Your task to perform on an android device: Often I missed the scheduled event. Enable Notification in the Calendar to remind me upcoming events
Image 1: 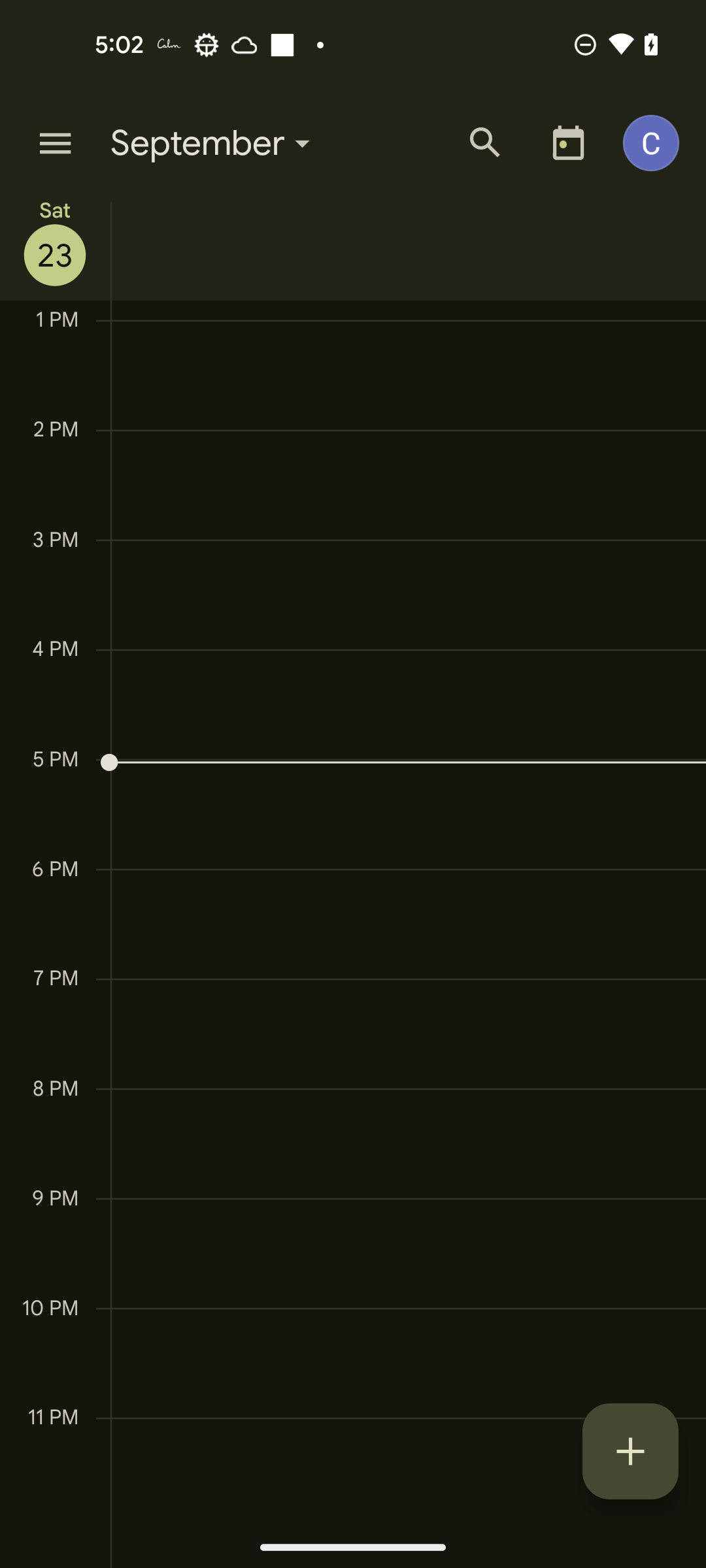
Click on the menu bar icon at the top left of the screen
Step 1: click (55, 143)
Image 2: 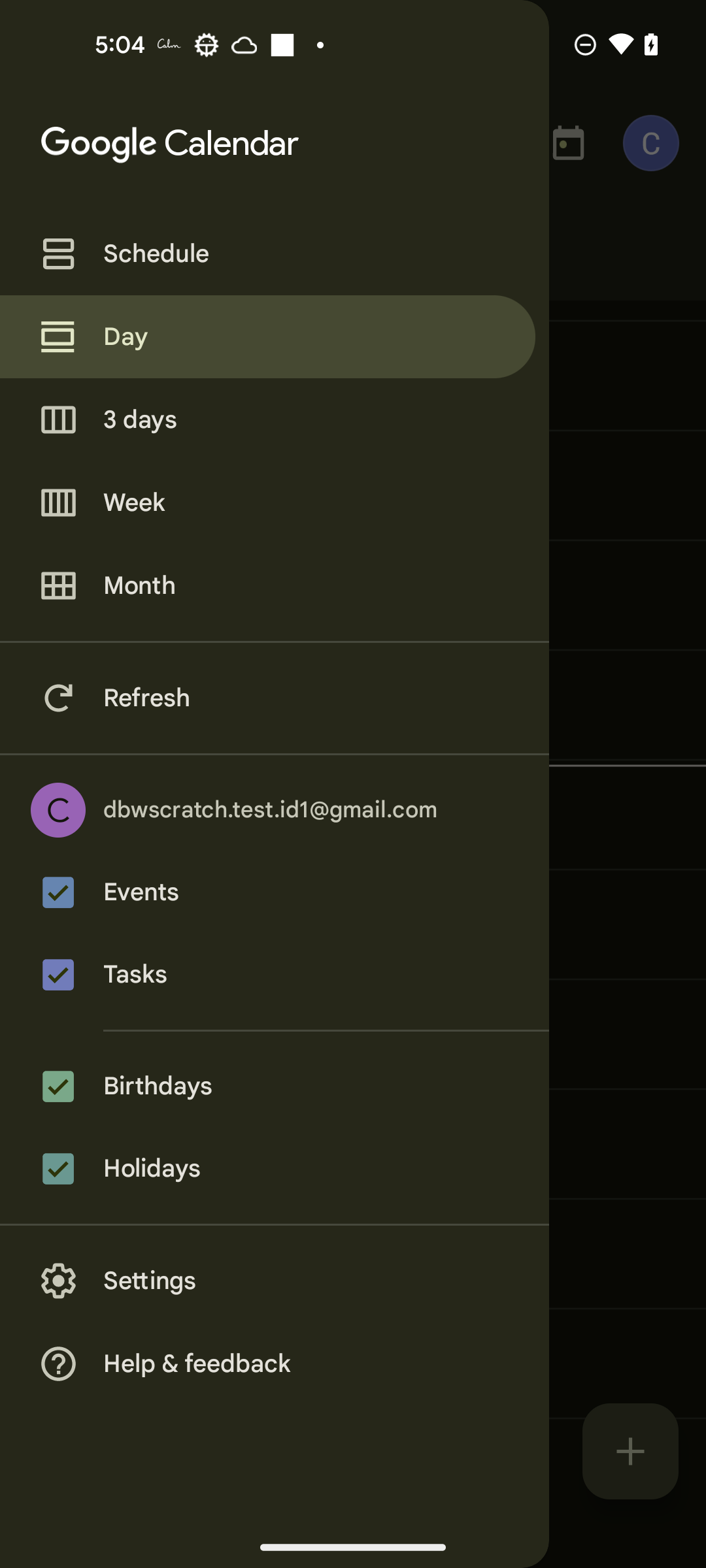
Click on the Setting icon in the menu side bar
Step 2: click (275, 1281)
Image 3: 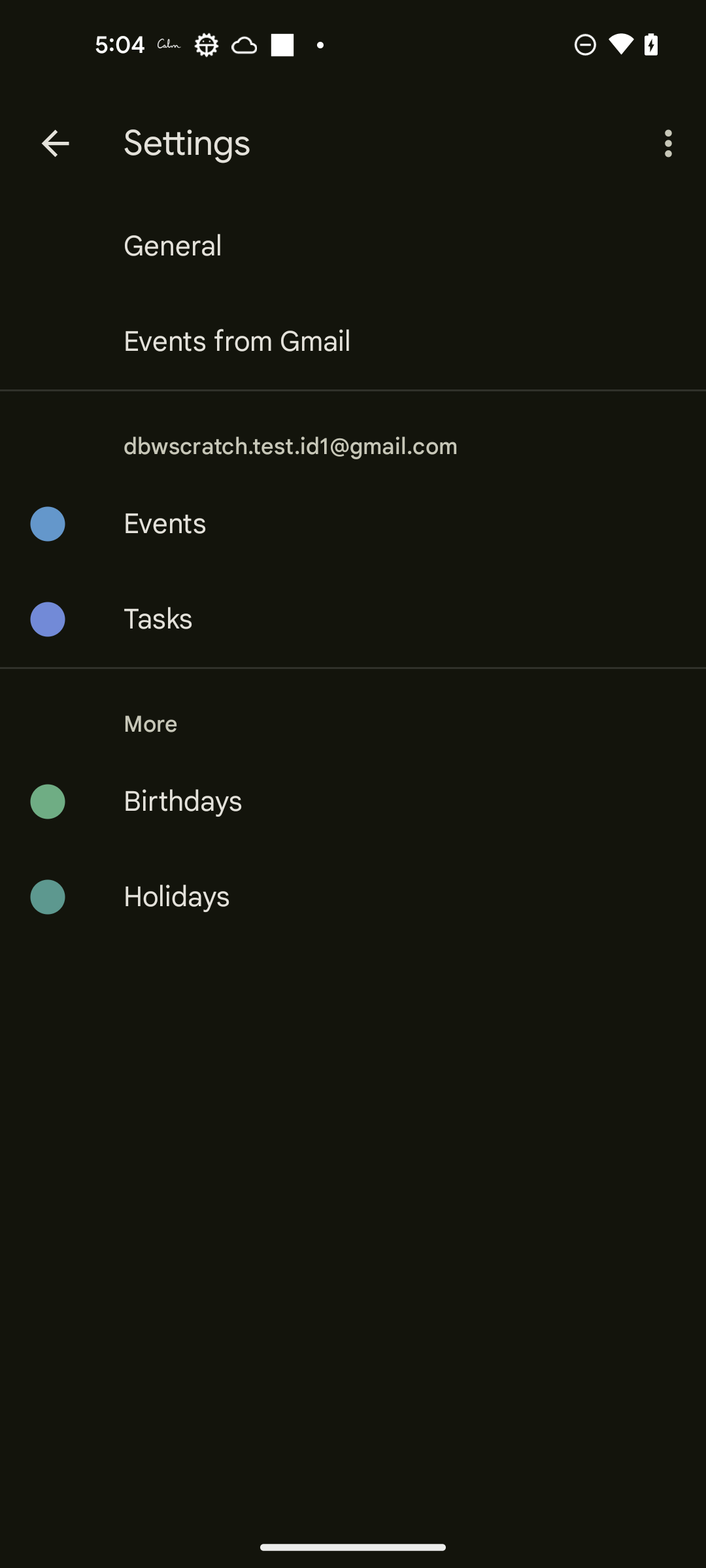
Click on the General in the Settings section
Step 3: click (173, 246)
Image 4: 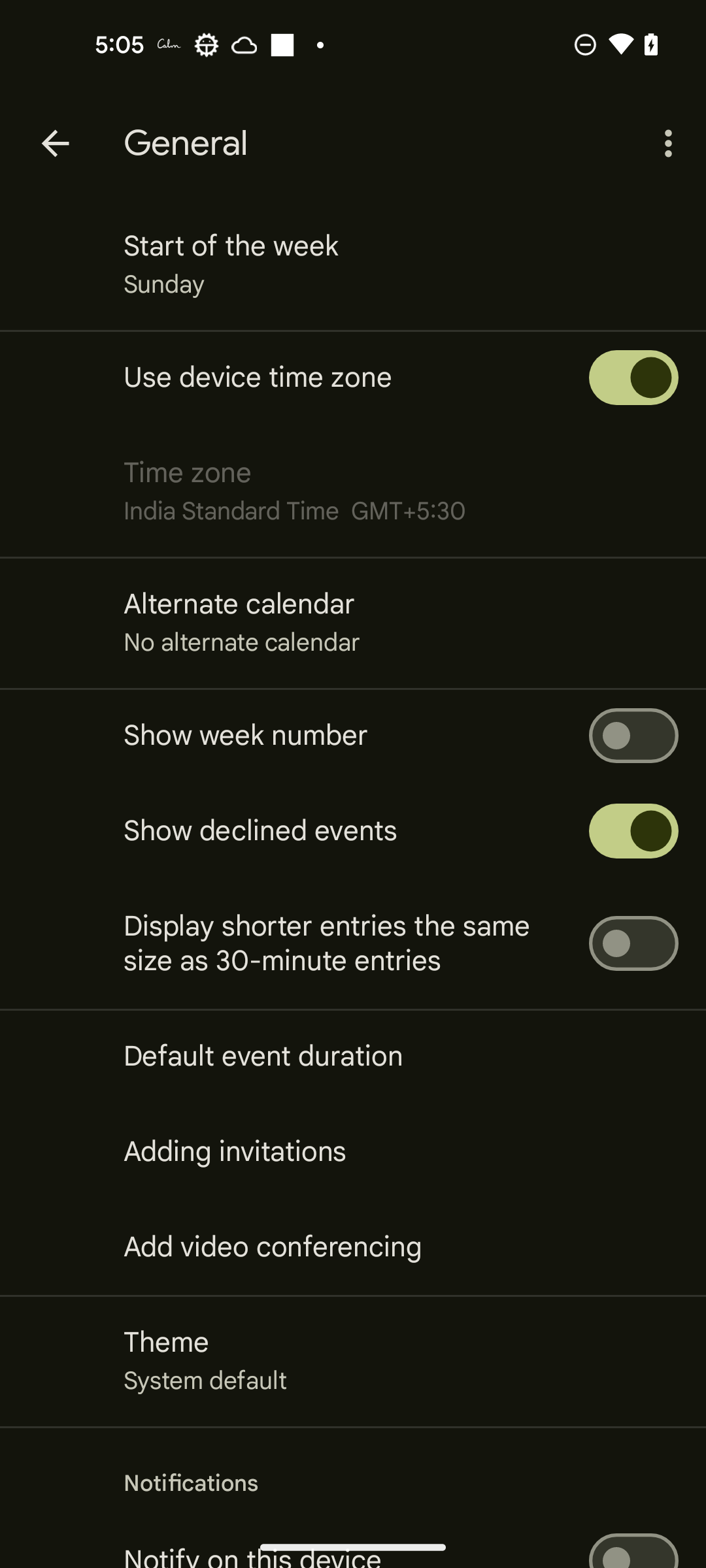
Scroll down to view the Notification section
Step 4: scroll down
Image 5: 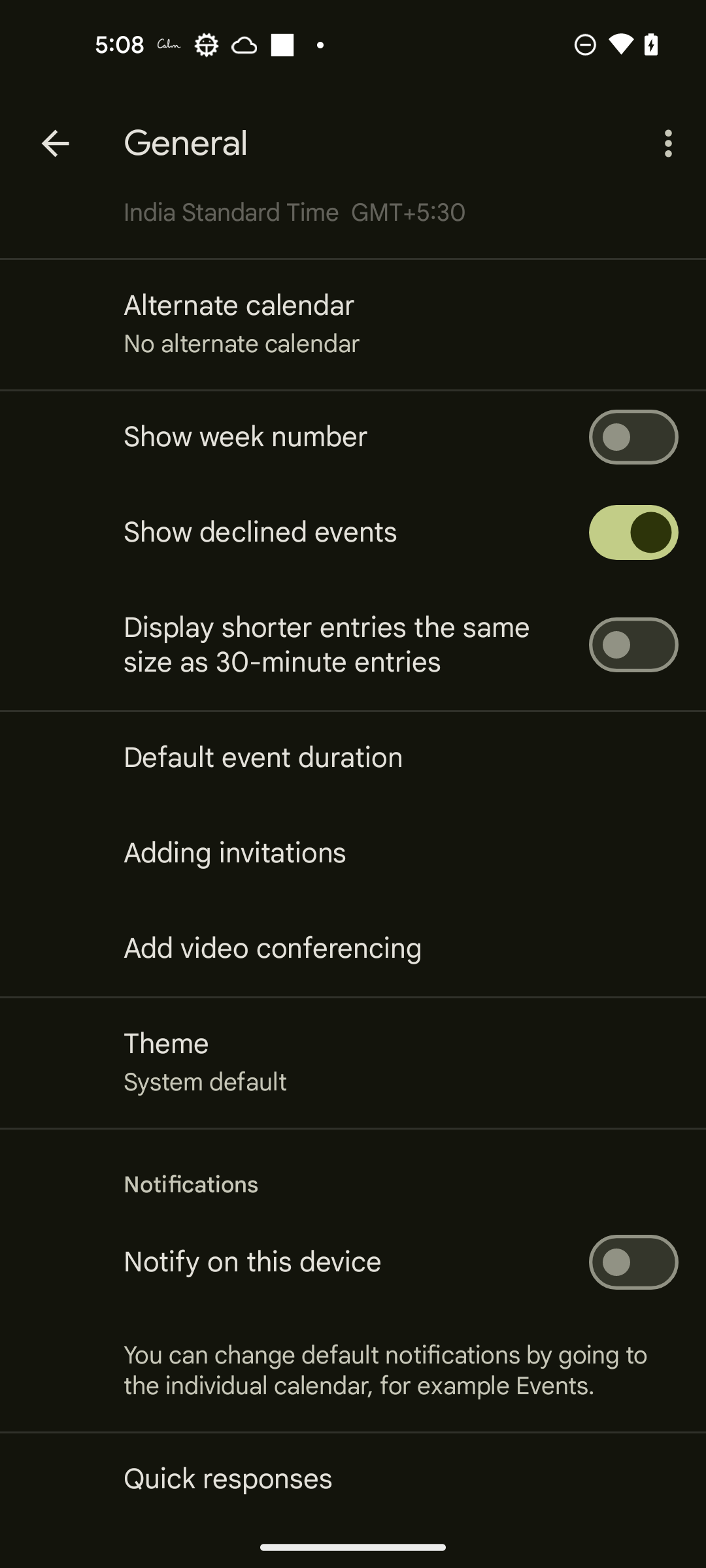
Swipe right the Notify on this device swipe bar
Step 5: scroll left